Your task to perform on an android device: So as to get started, open the Structured Query Language.pdf file and view it in the Dropbox app.
Image 0: 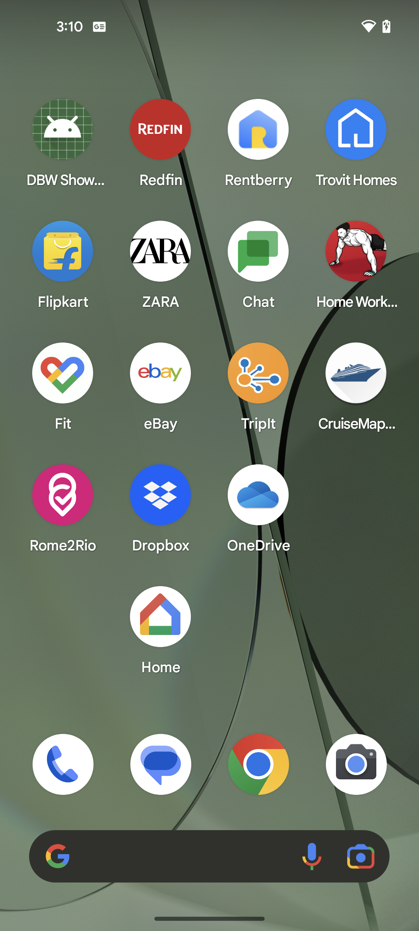
Open the Dropbox app
Step 0: open app "Dropbox"
Image 1: 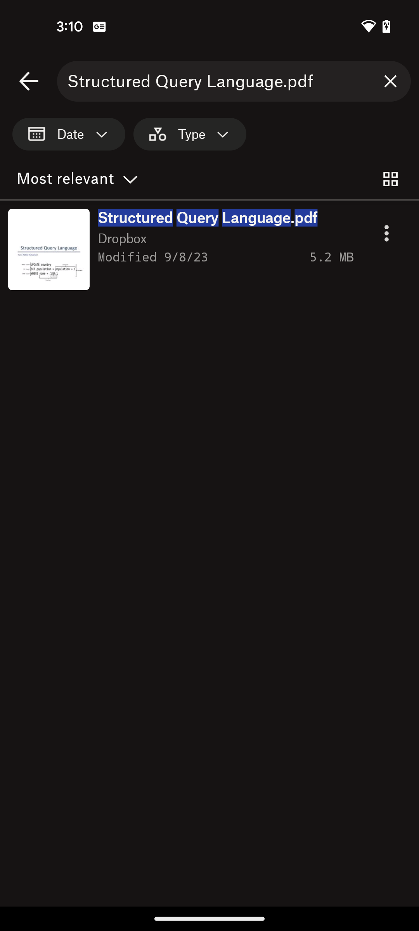
Click on the searched SQL file
Step 1: click (96, 247)
Image 3: 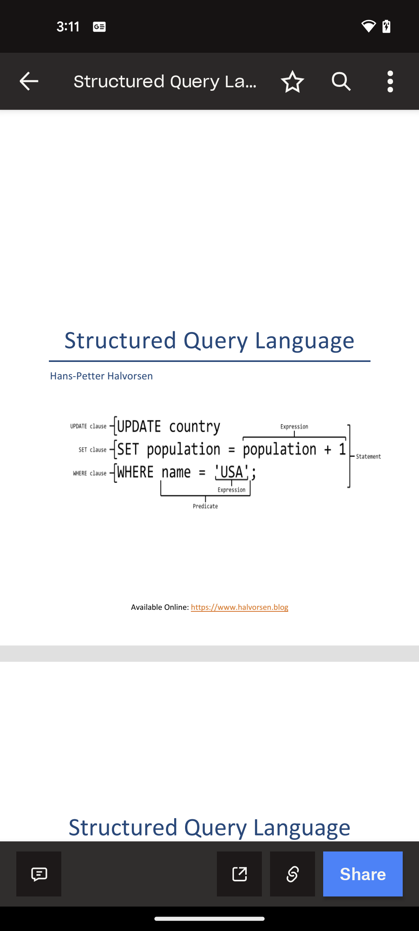
Scroll up to view the file
Step 3: scroll down
Image 4: 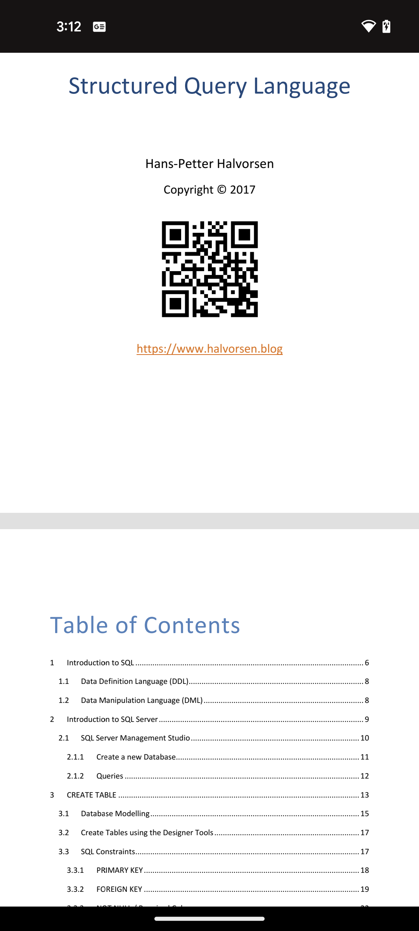
Scroll up to view the file
Step 4: scroll down
Image 5: 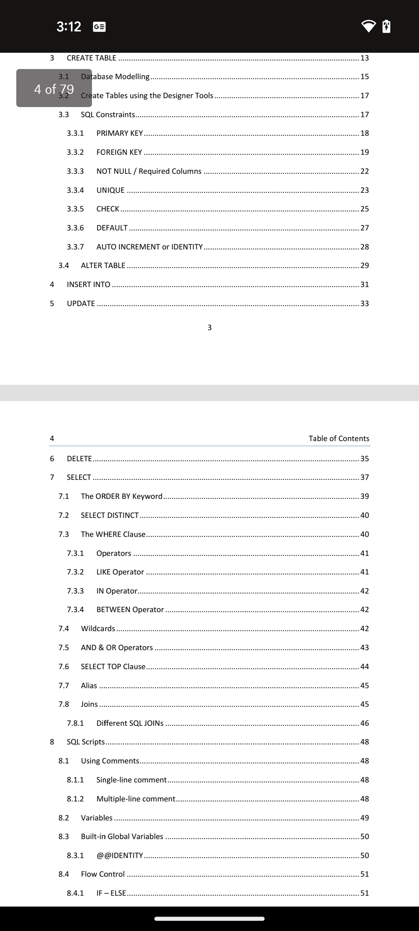
Scroll up to view the file
Step 5: scroll down